Your task to perform on an android device: I want to view the womens clarks brown leather shoes and also check the price 
Image 0: 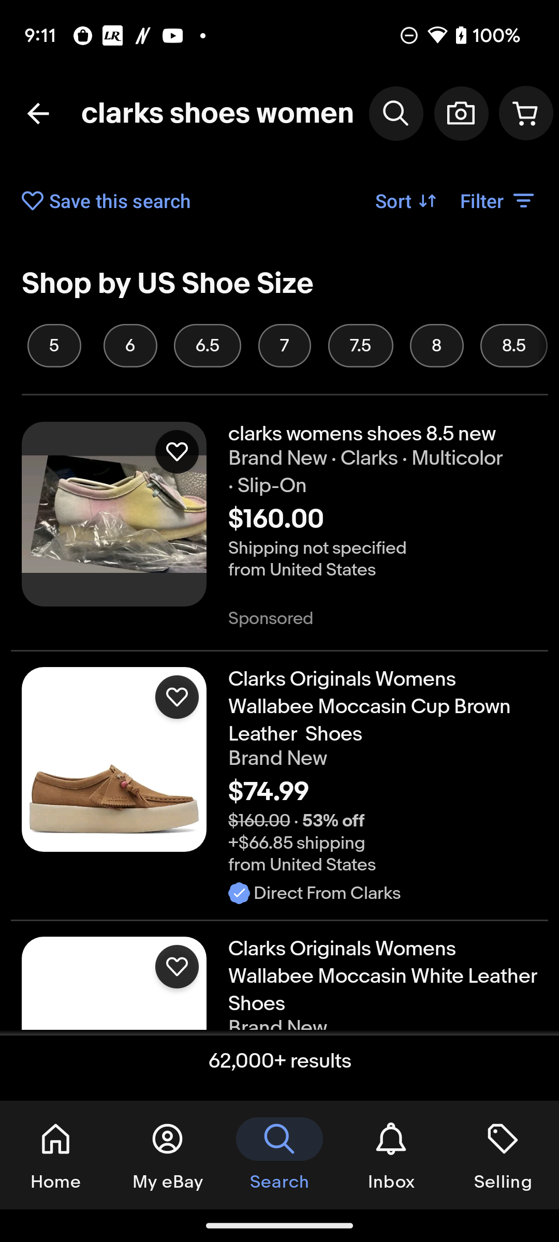
Click on the second suggested brown leather shoes
Step 0: click (142, 773)
Image 1: 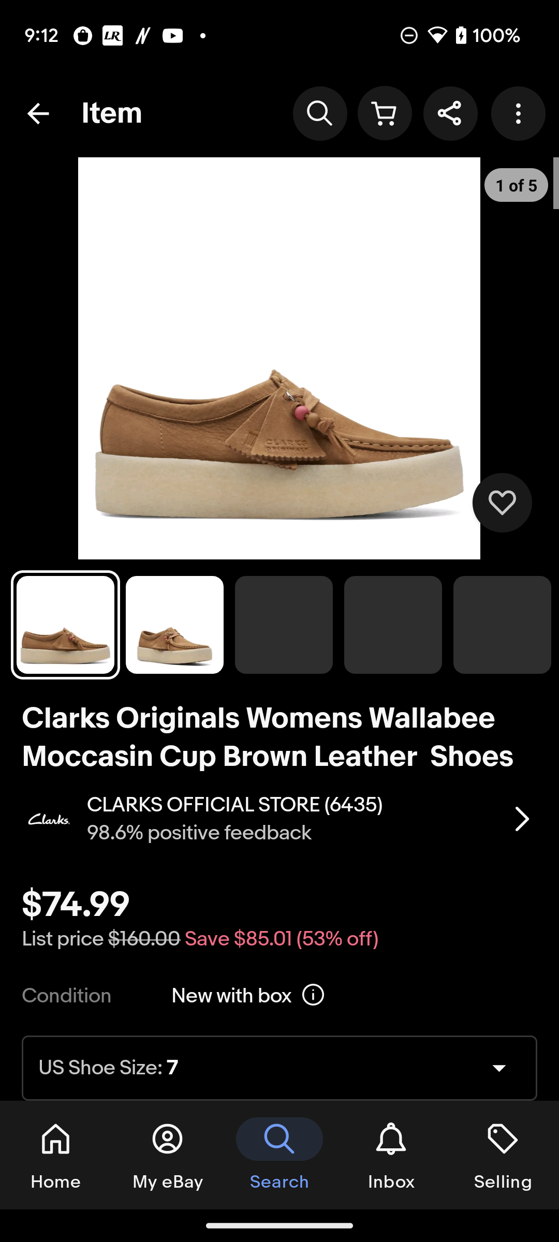
Click on the second suggested brown leather shoes
Step 1: wait